Your task to perform on an android device: I want to open the existing Things to buy in future document in Microsoft Word so I can quickly look it up.
Image 0: 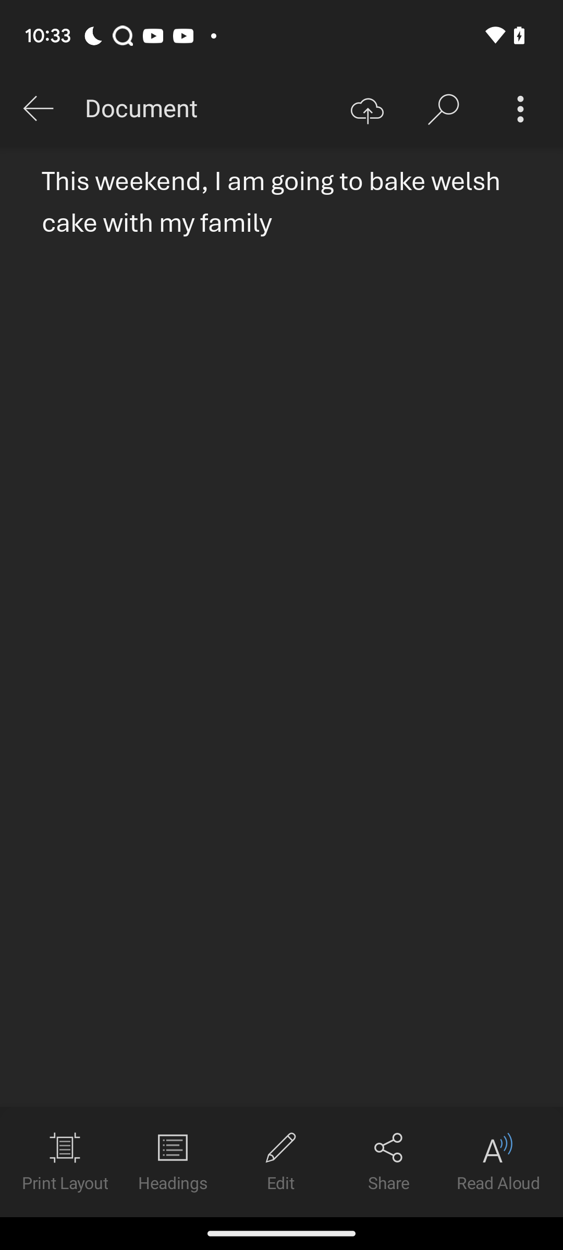
Click on the back arrow at the top left of the screen
Step 0: click (38, 109)
Image 1: 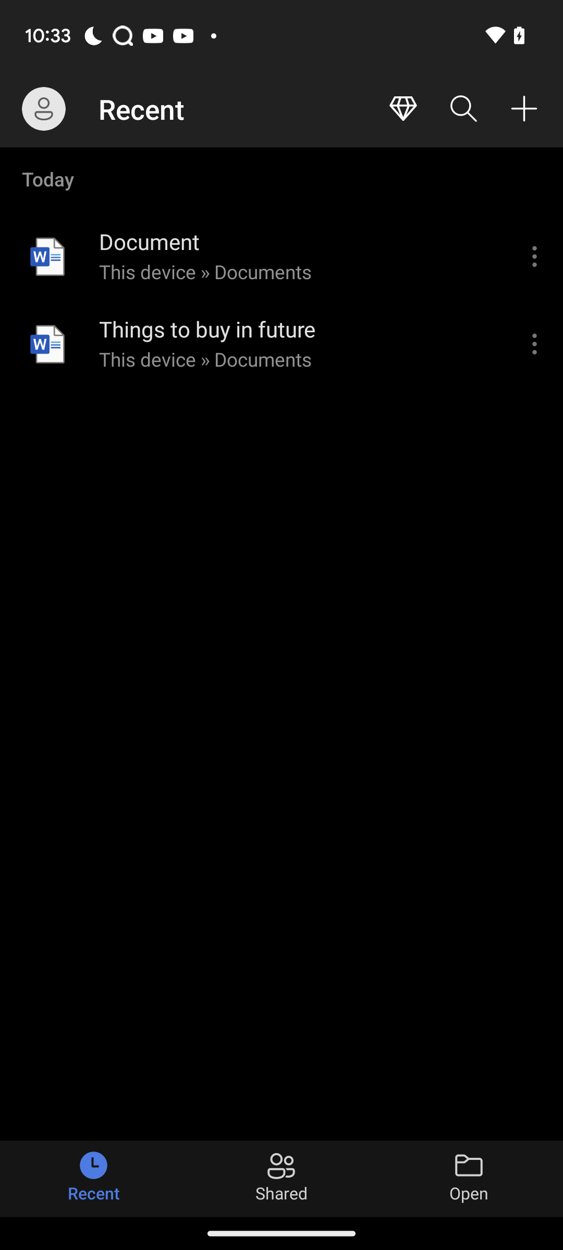
Click on the Things to buy in future document
Step 1: click (297, 330)
Image 2: 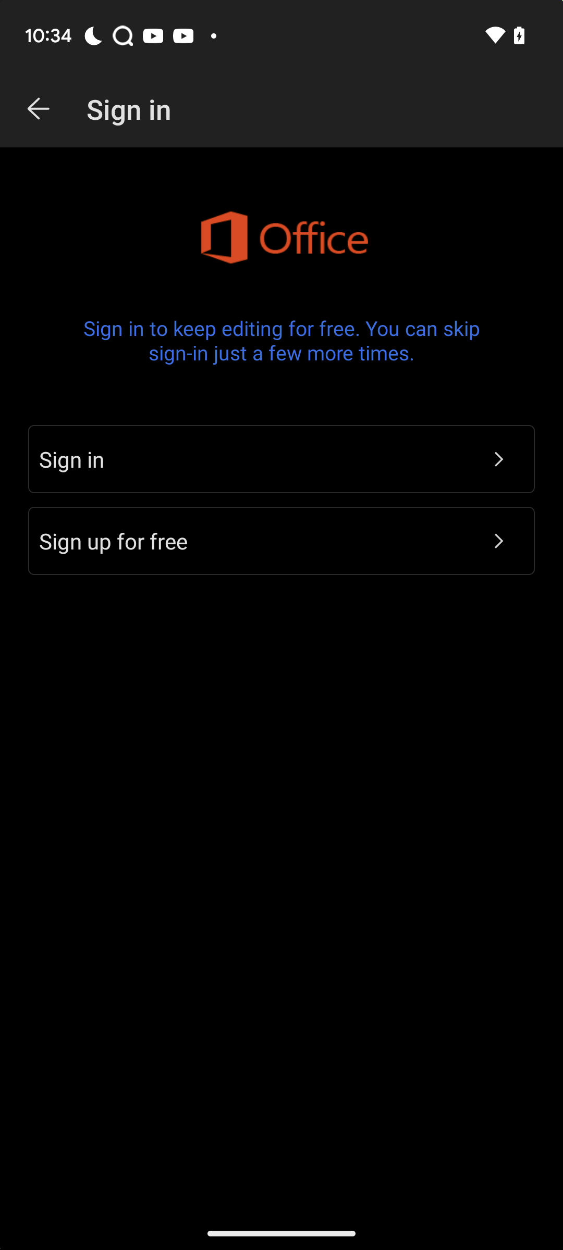
Click on the Things to buy in future document
Step 2: wait